Your task to perform on an android device: In the Etsy app, I'd like to read customer reviews before making an informed judgment on the Customized Personalized Basketball's quality.
Image 0: 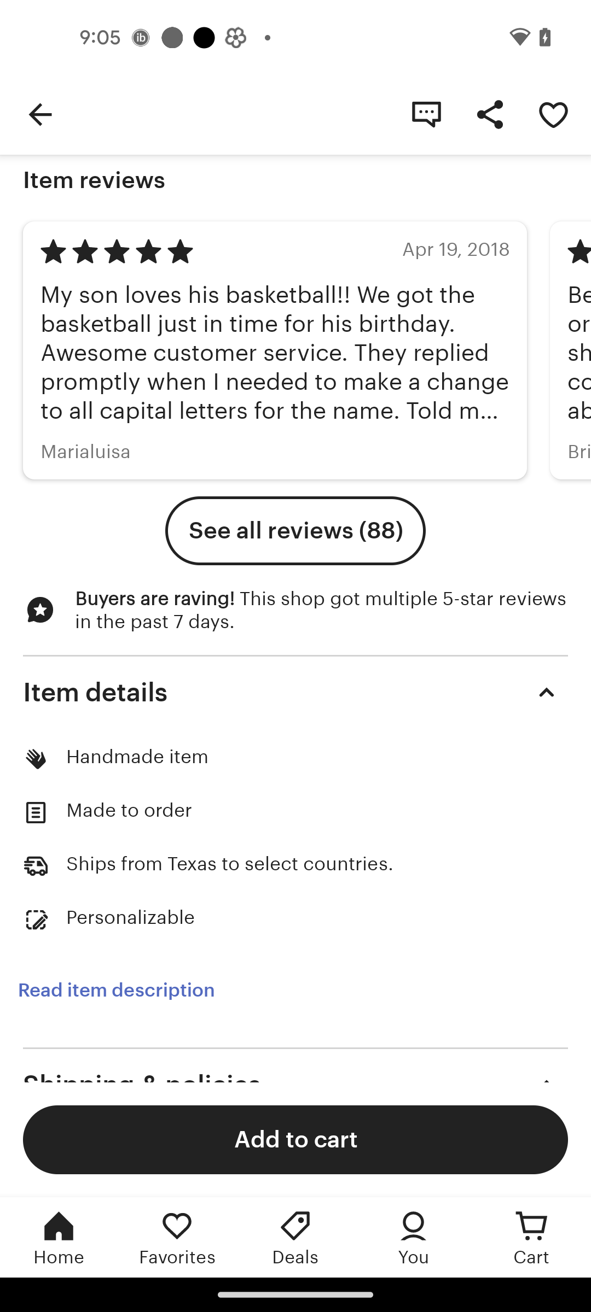
Click on the See all reviews (88) option
Step 0: click (295, 531)
Image 1: 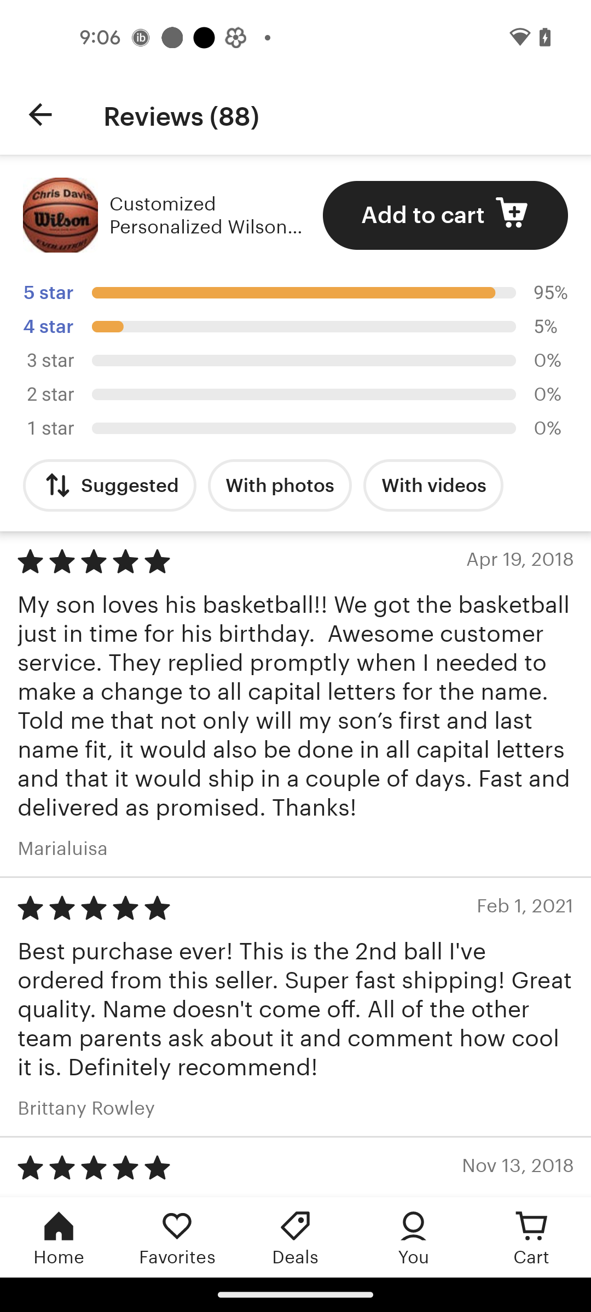
Swipe up to read more reviews
Step 1: scroll down
Image 2: 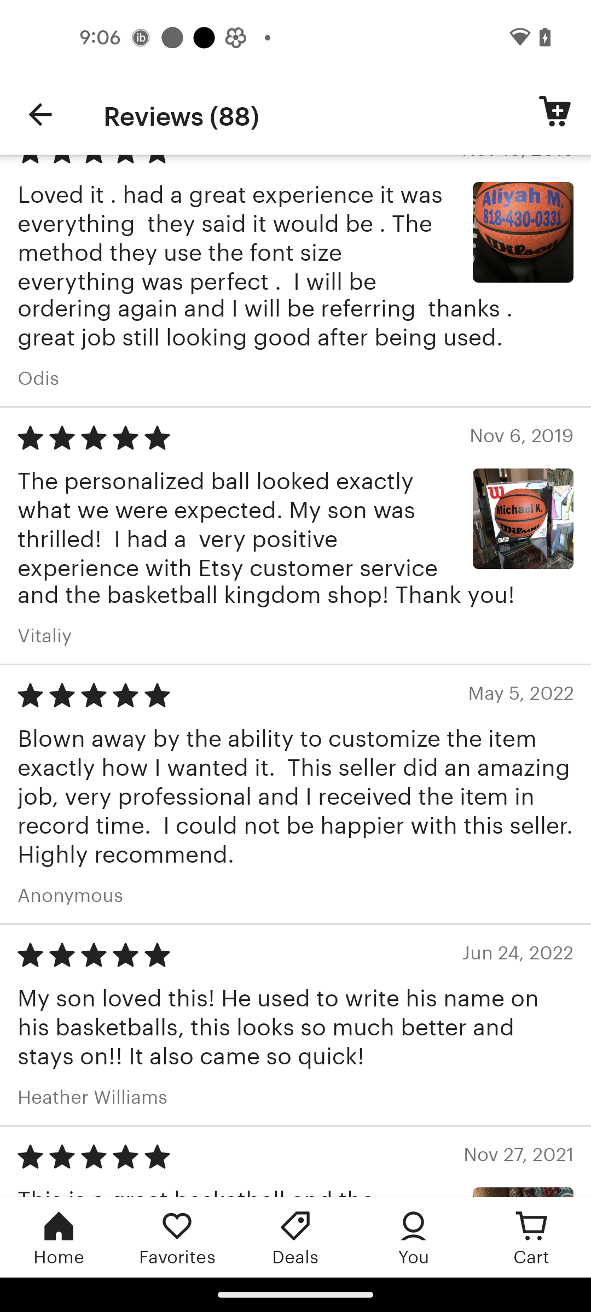
Swipe up to read more reviews
Step 2: scroll down
Image 3: 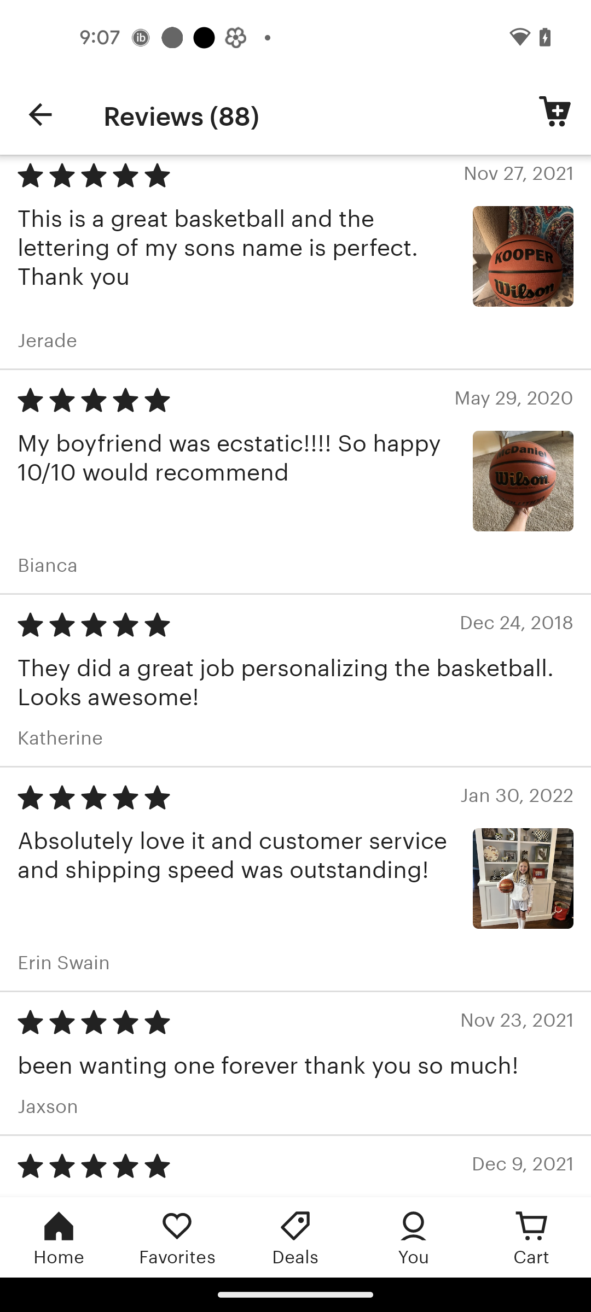
Swipe up to read more reviews
Step 3: scroll down